Your task to perform on an android device: I lost my old set of screwdrivers, so I want to use the USA Online Shopping app to purchase a new screwdriver set for my carpentry work.
Image 0: 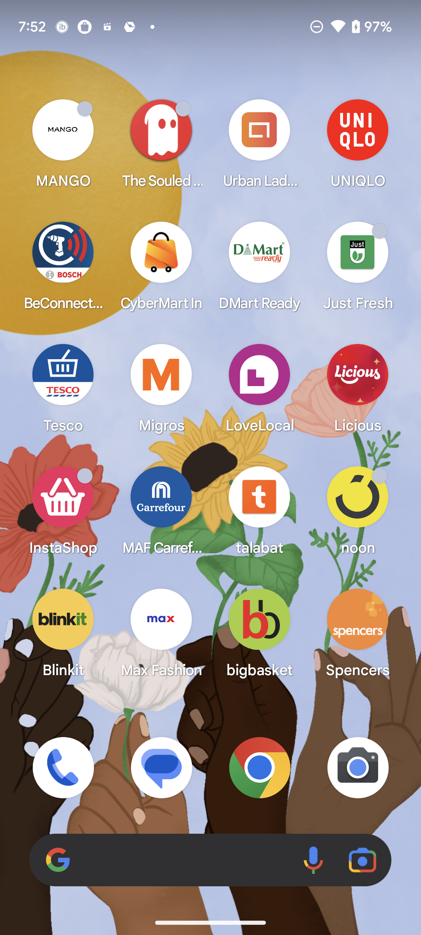
Open USA Online Shopping App
Step 0: open app "USA Online Shopping"
Image 1: 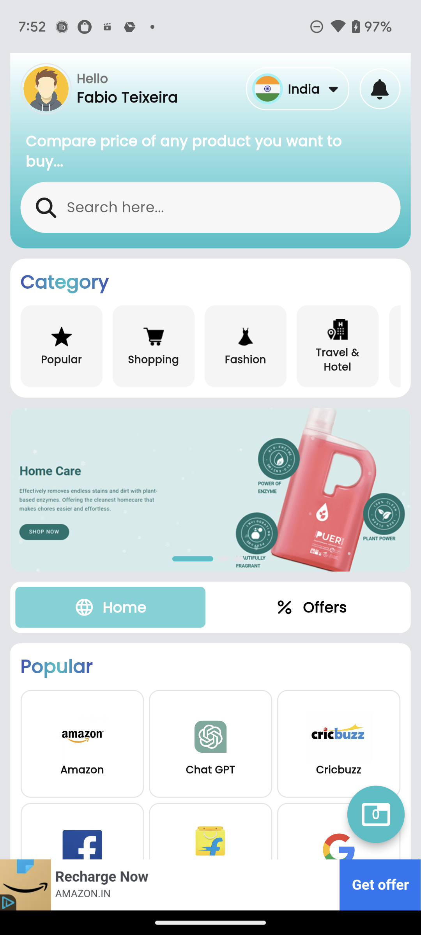
Click on the search bar at the top of the screen
Step 1: click (226, 207)
Image 2: 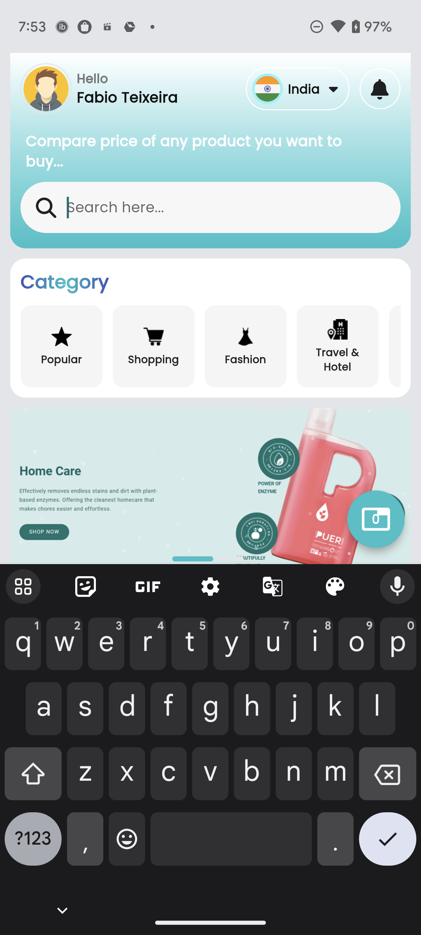
search for screwdriver set
Step 2: type "screwdriver set"
Image 3: 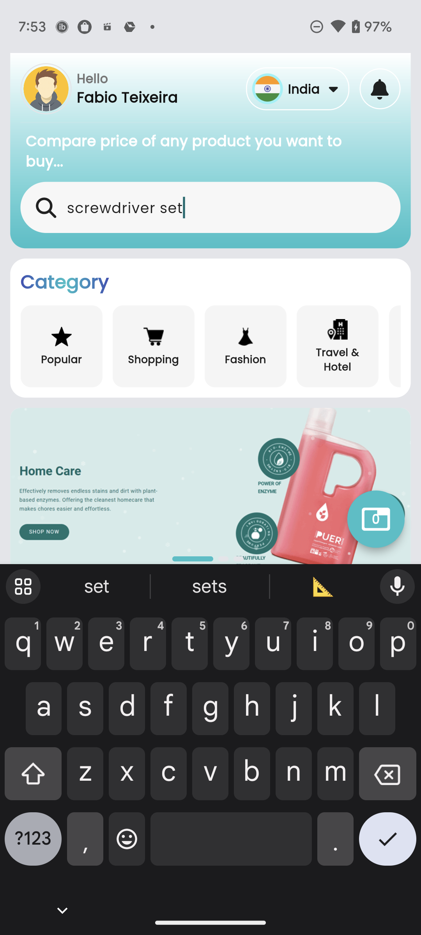
click on the tick button at the bottom right corner of the screen
Step 3: click (387, 845)